Your task to perform on an android device: I want to look through brand-new, size L t-shirts for wearing to my office using the Flipkart app.
Image 0: 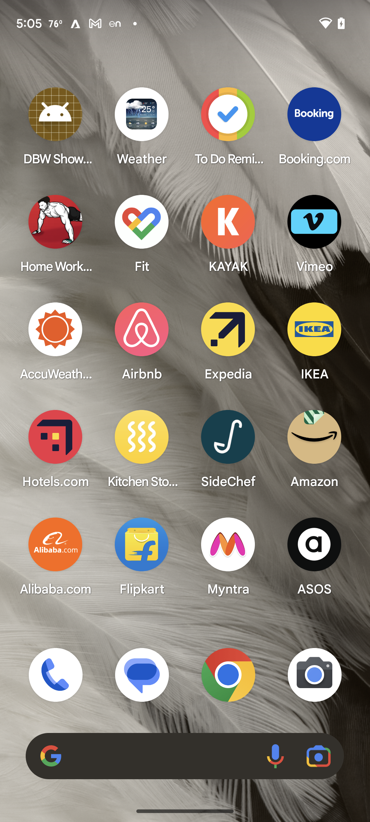
Open Flipkart app
Step 0: click (142, 556)
Image 1: 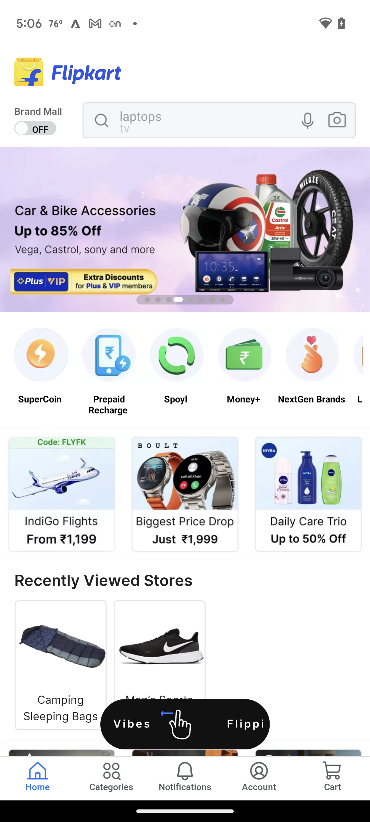
Click on the search box
Step 1: click (134, 114)
Image 2: 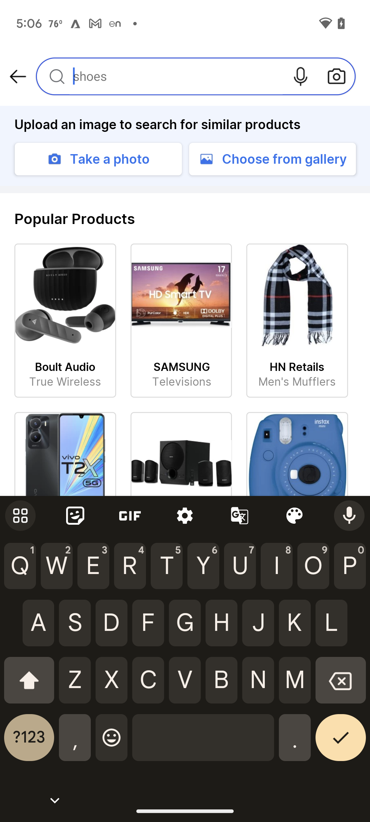
Type T-shirt
Step 2: type "T-shirt"
Image 3: 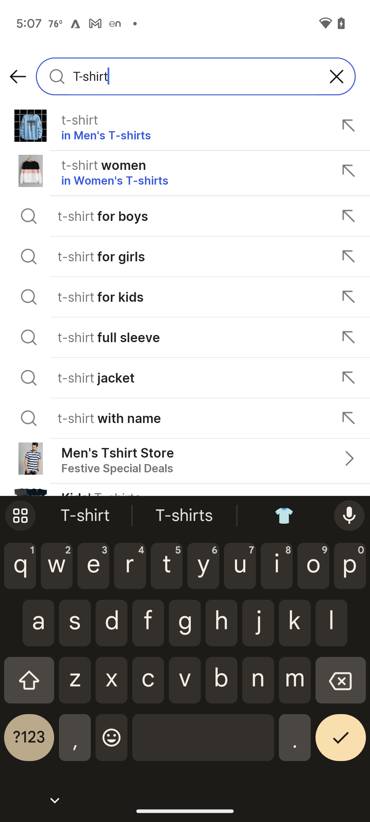
Click on the search result
Step 3: click (106, 135)
Image 4: 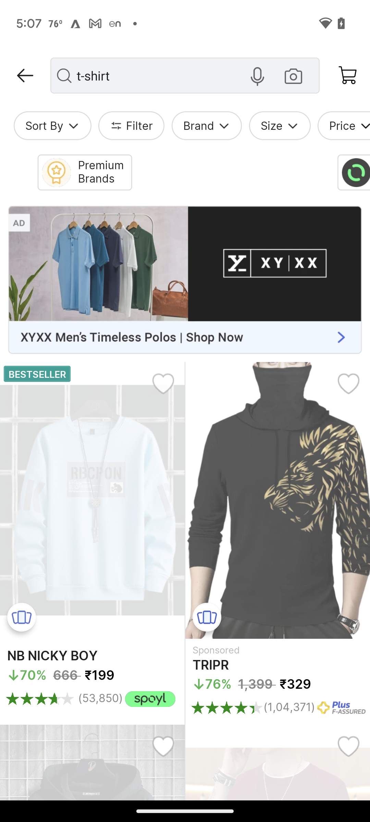
Select size
Step 4: click (271, 126)
Image 6: 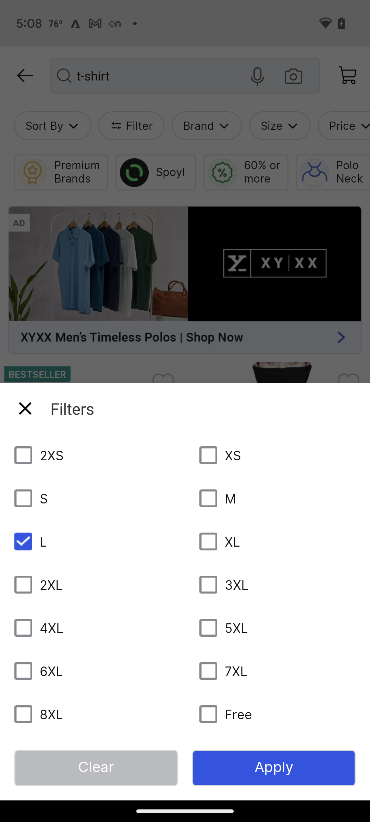
Click on apply
Step 6: click (274, 768)
Image 7: 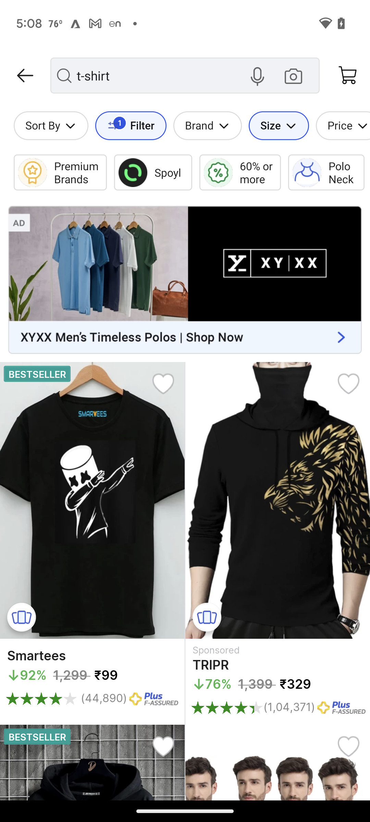
Swipe up to browse
Step 7: scroll down